Your task to perform on an android device: I would like to move mail from the eBay app to the social folder.
Image 0: 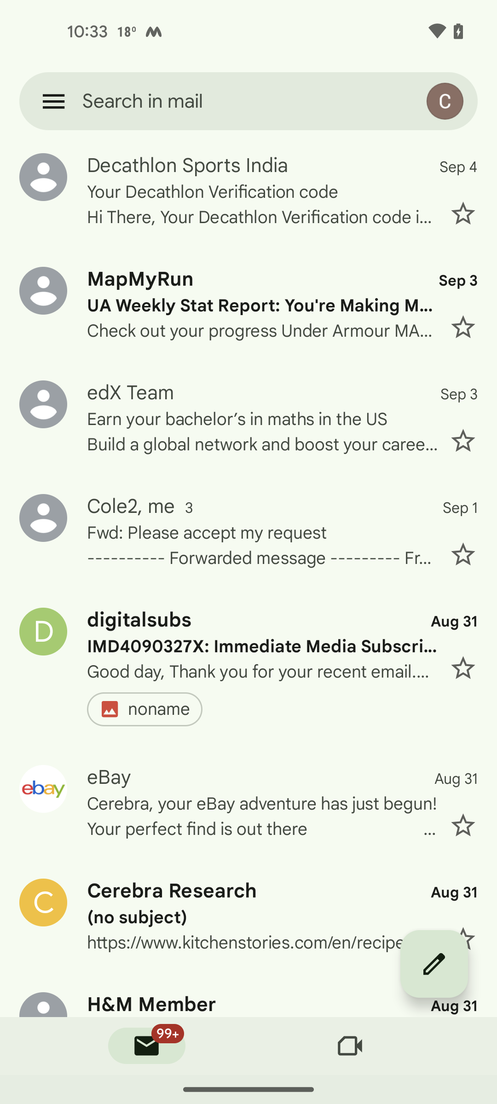
Click on the eBay profile icon in front of eBay's mail.
Step 0: click (248, 802)
Image 1: 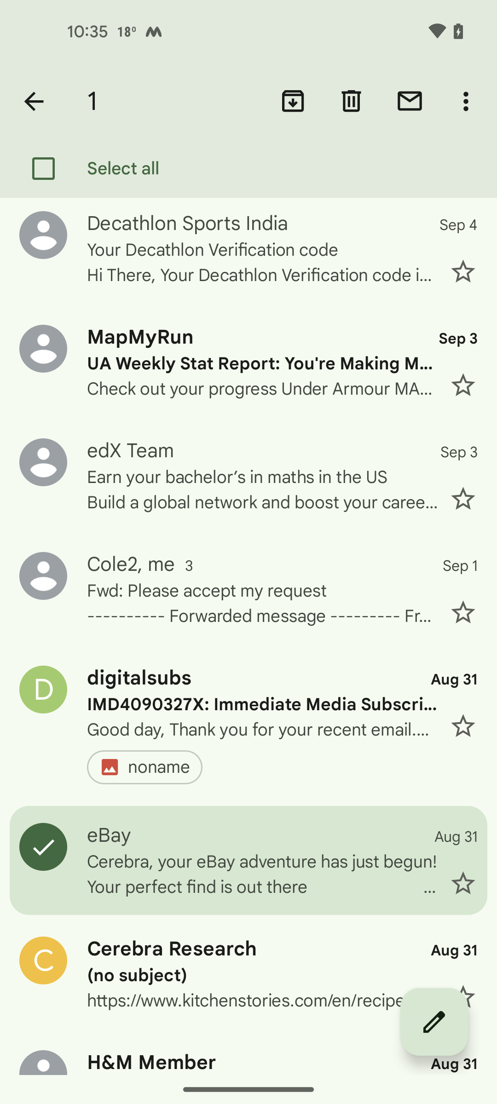
Click on three dot option on the top right side of the screen.
Step 1: click (468, 101)
Image 3: 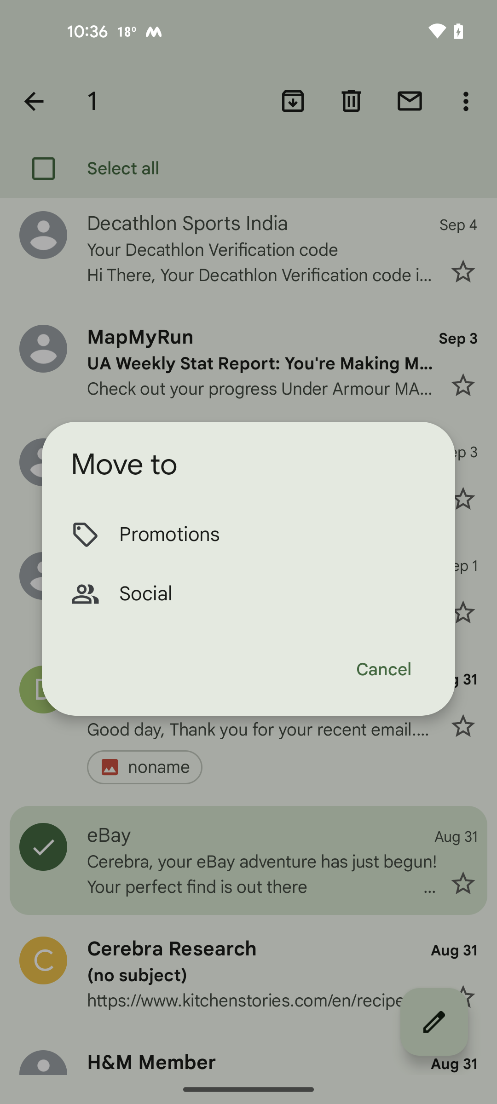
Click on social option.
Step 3: click (272, 593)